Your task to perform on an android device: I want to set up a notification for one hour before the Roslyn Flower Show Event starts so that I don't miss it.
Image 0: 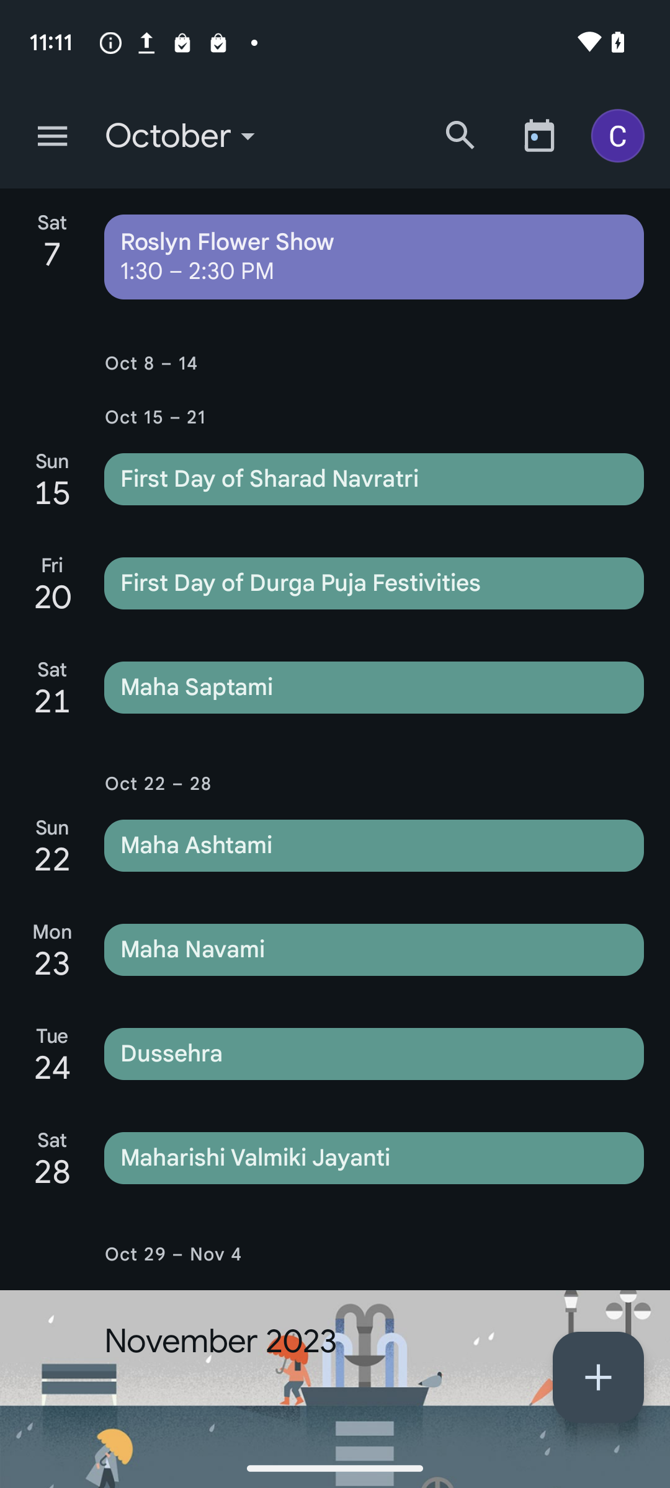
Click on the Roslyn Flower Show Event
Step 0: click (374, 257)
Image 1: 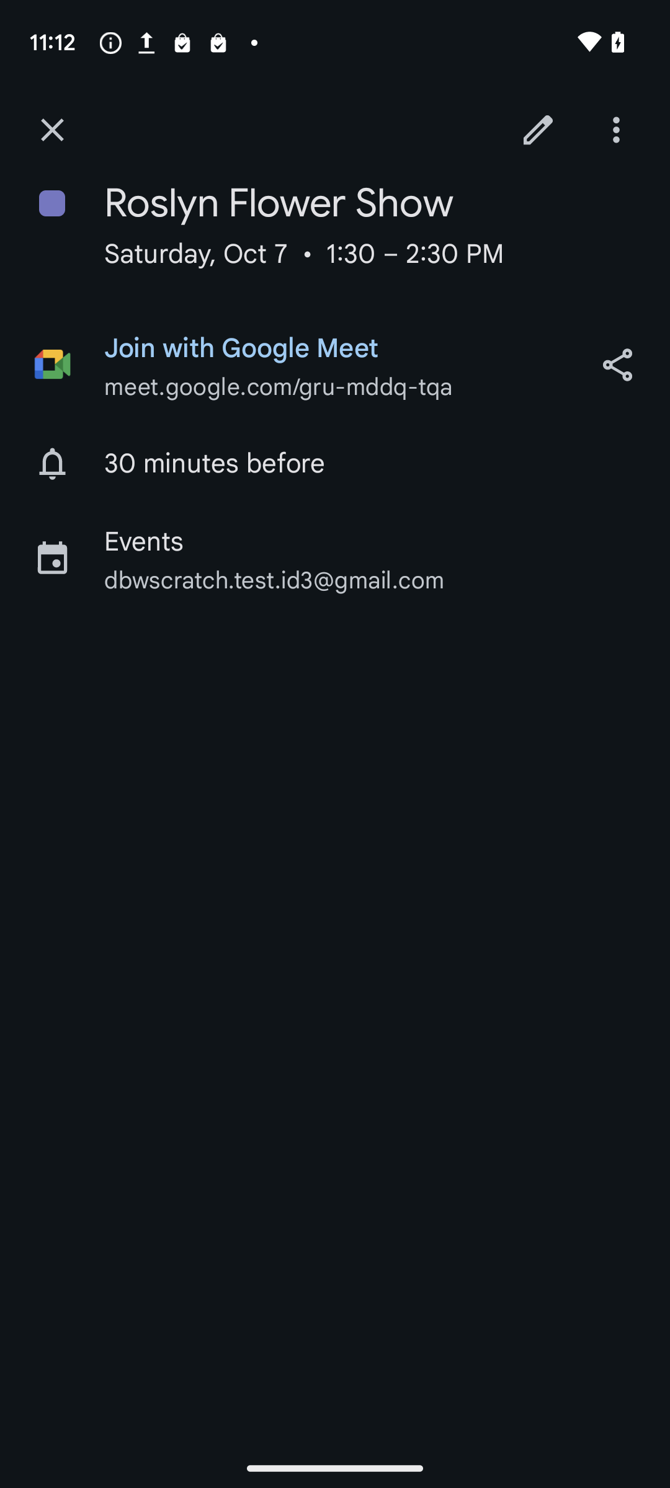
Click on the edit button
Step 1: click (538, 130)
Image 2: 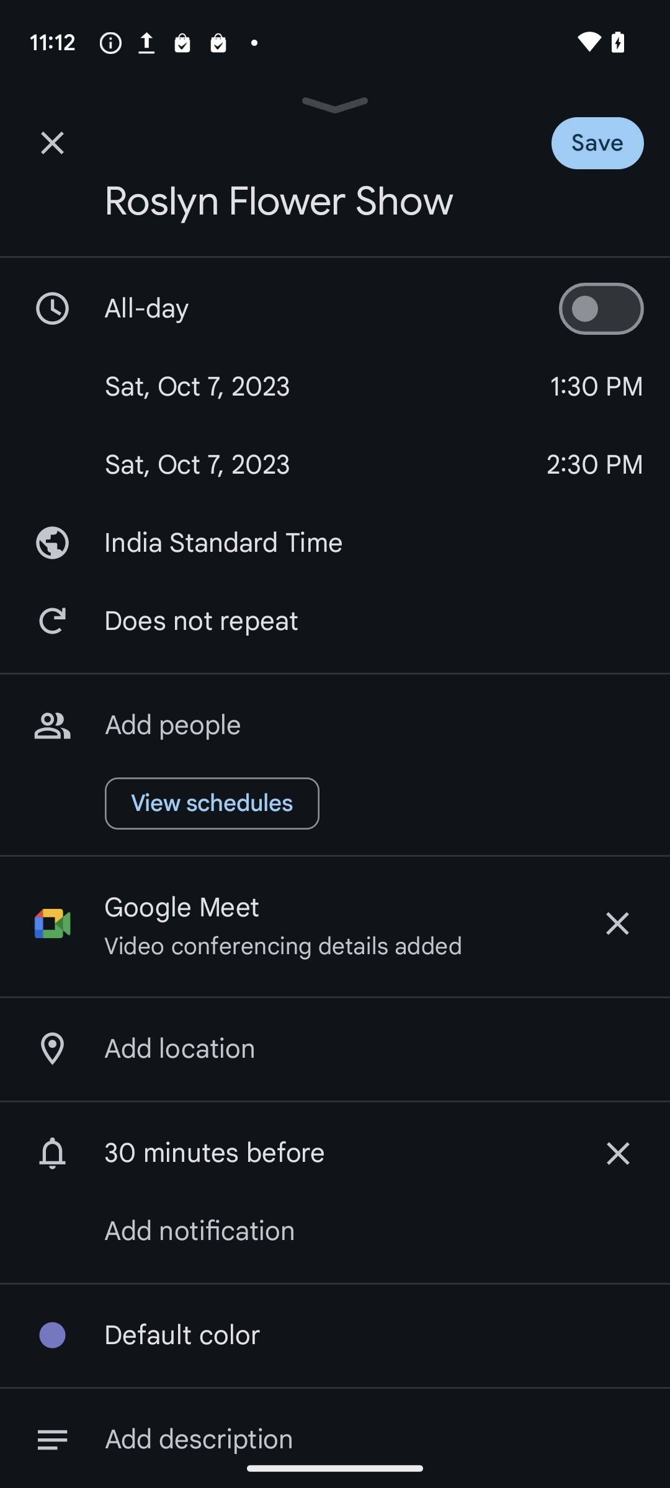
Click on the add notification option
Step 2: click (200, 1231)
Image 4: 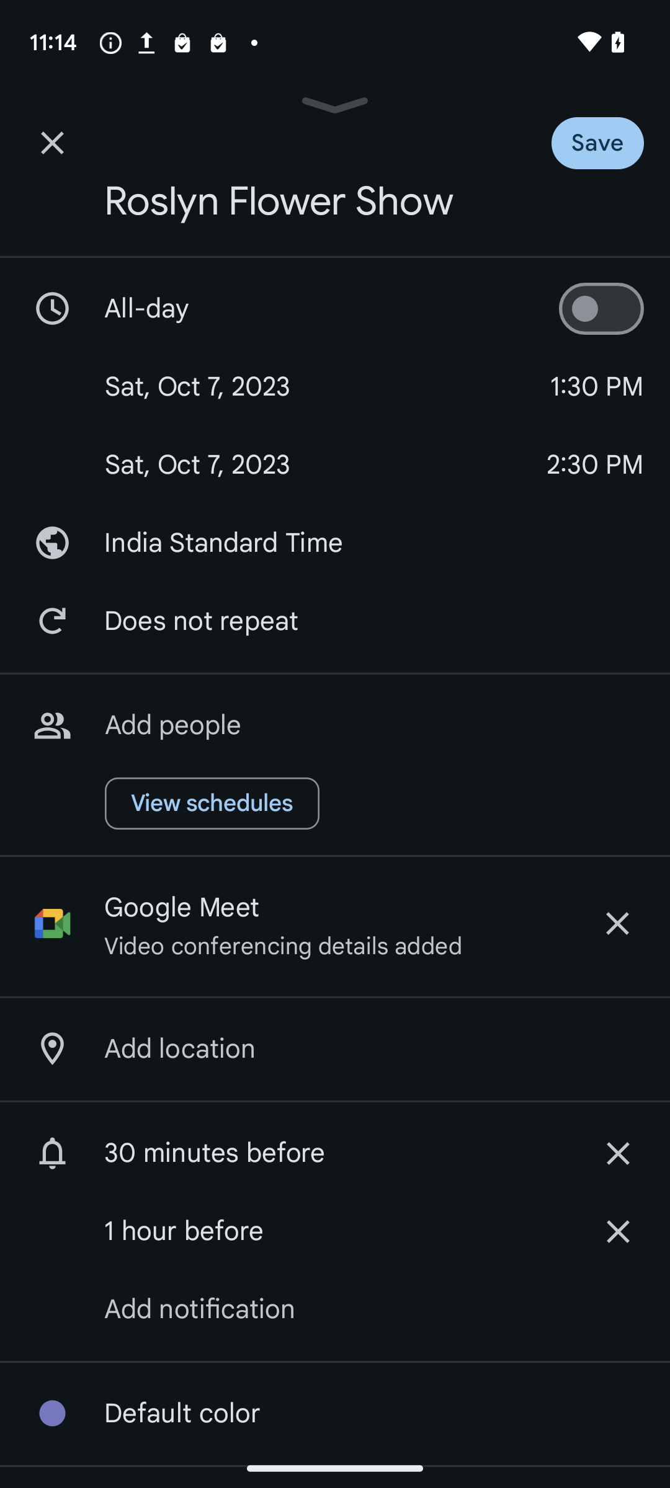
Click on save button on the top right of the screen
Step 4: click (624, 135)